Your task to perform on an android device: I'll be in Cairo next week. Look for a one-way flight from Dubai to Cairo in economy class on November 10 on the Booking.com app.
Image 0: 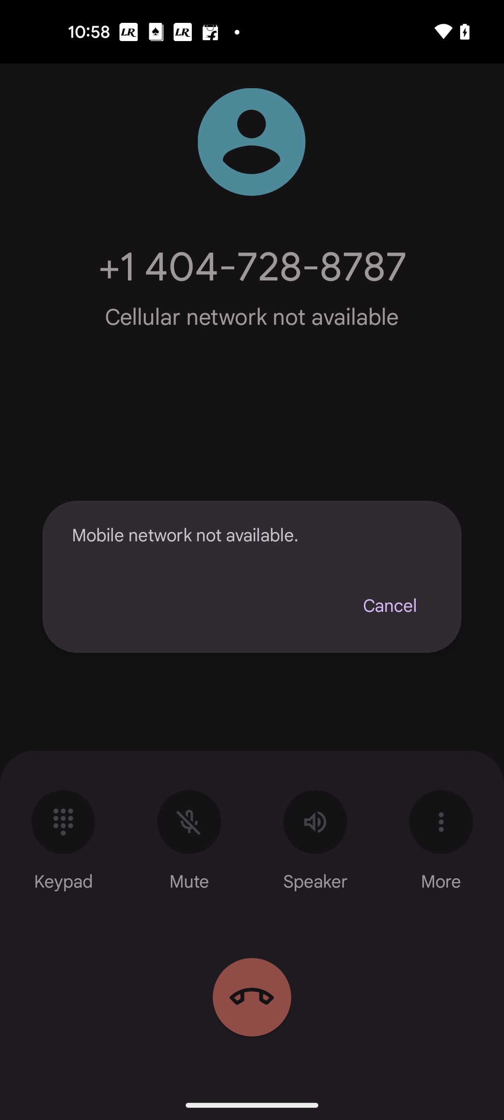
Open the Booking.com app
Step 0: open app "Booking.com"
Image 1: 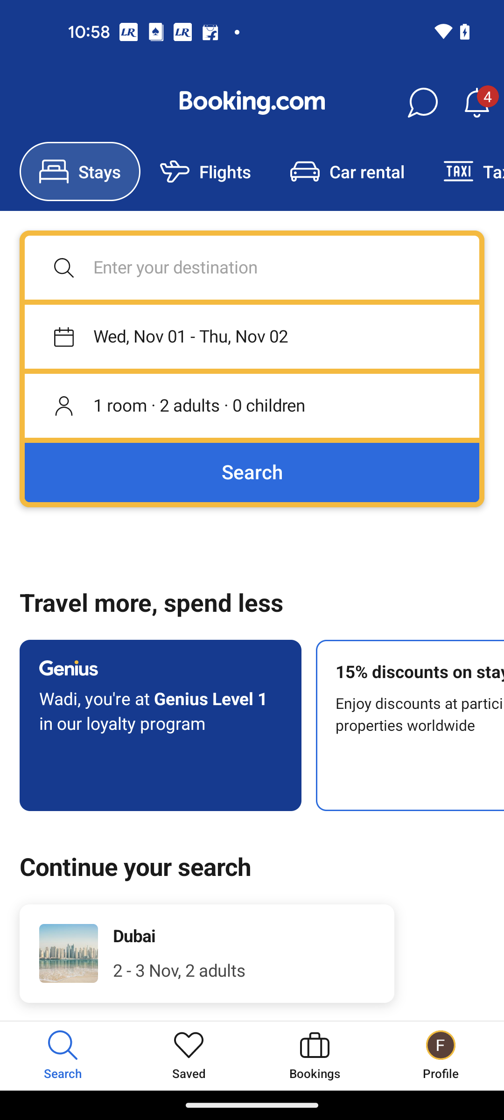
Go to the Flight section
Step 1: click (225, 171)
Image 2: 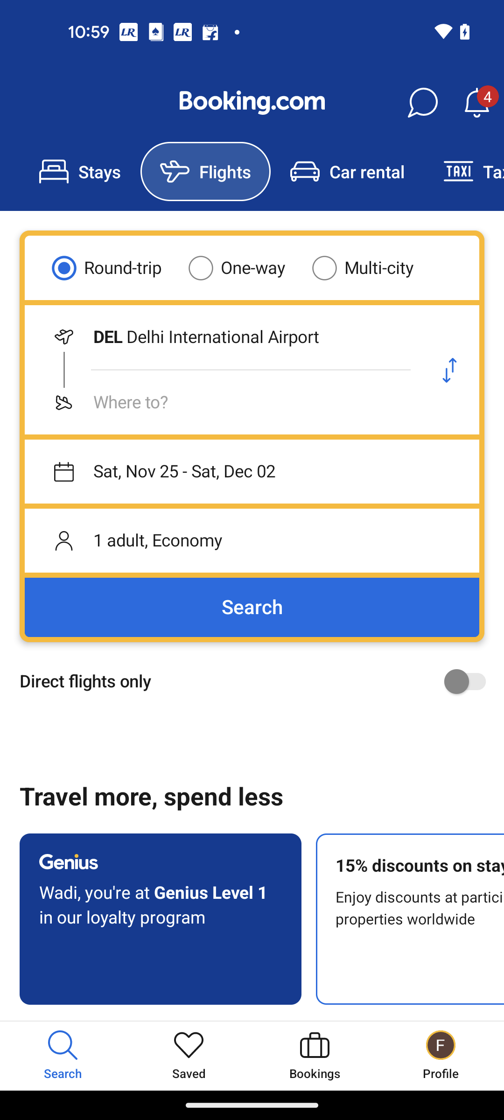
Click on the One-way 
Step 2: click (252, 267)
Image 3: 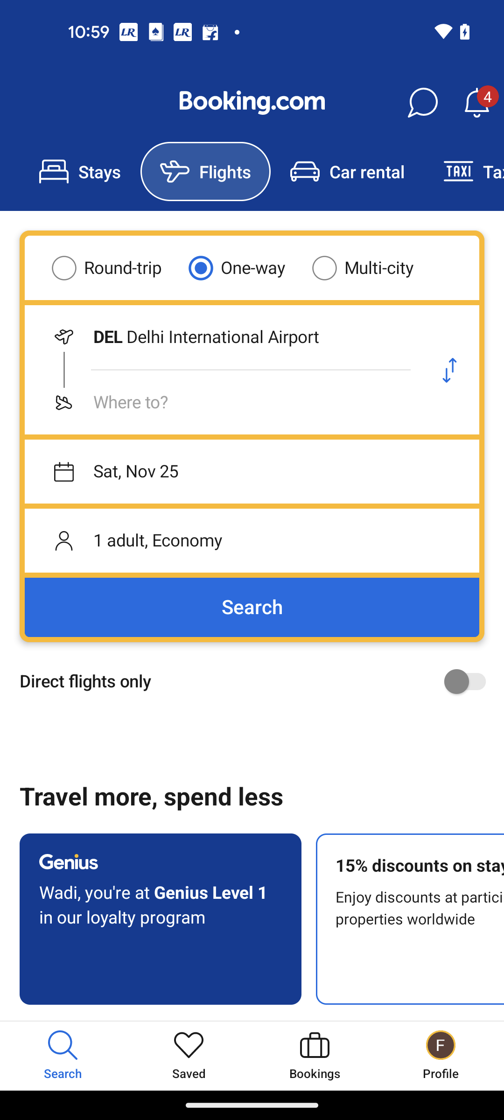
Click on the departure search bar
Step 3: click (223, 337)
Image 4: 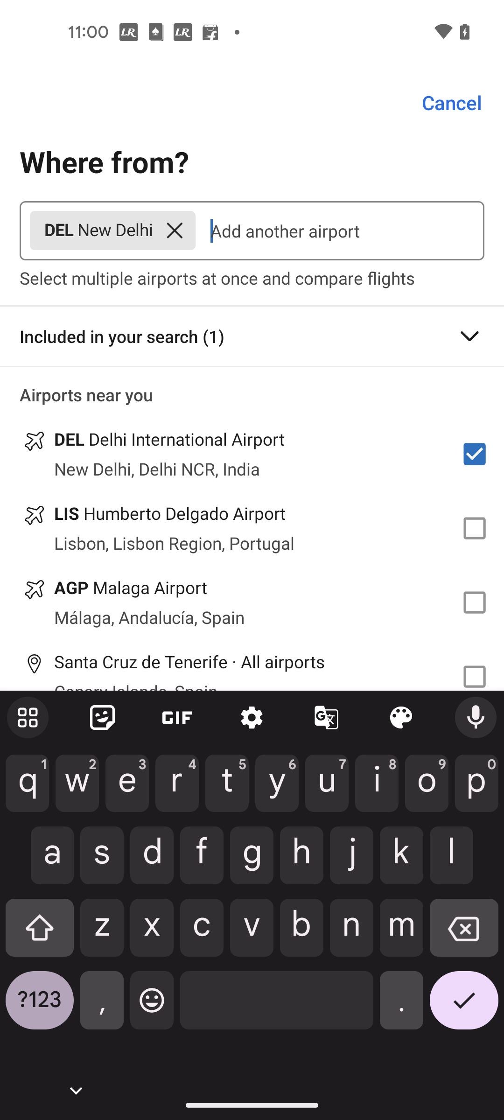
Close the DEL
Step 4: click (174, 230)
Image 5: 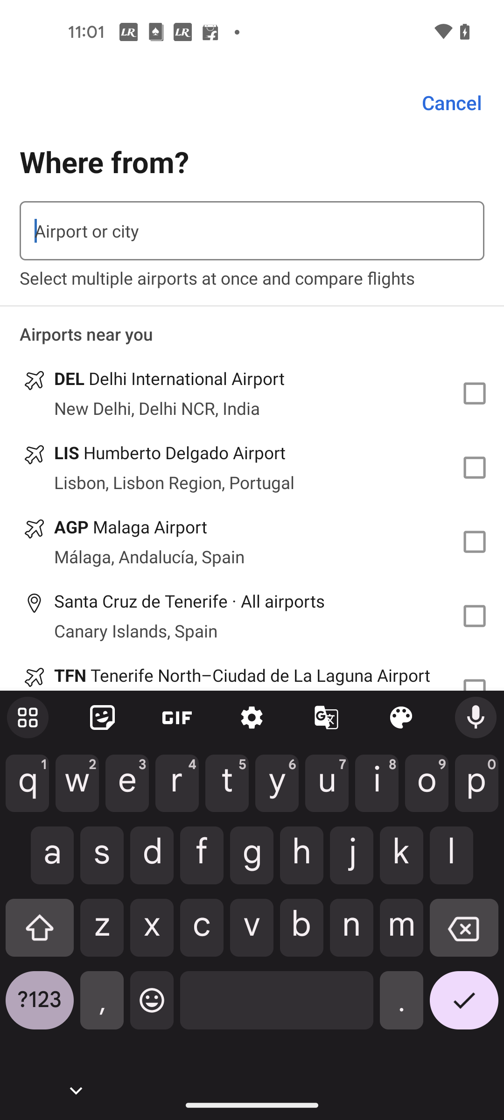
Search for Dubai
Step 5: type "Dubai"
Image 6: 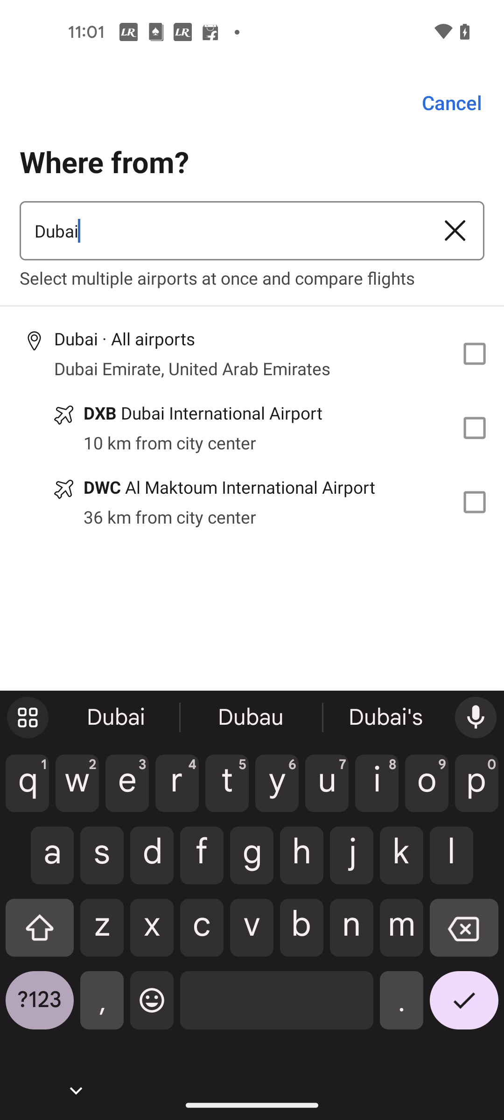
Select the second-searched result.
Step 6: click (471, 428)
Image 7: 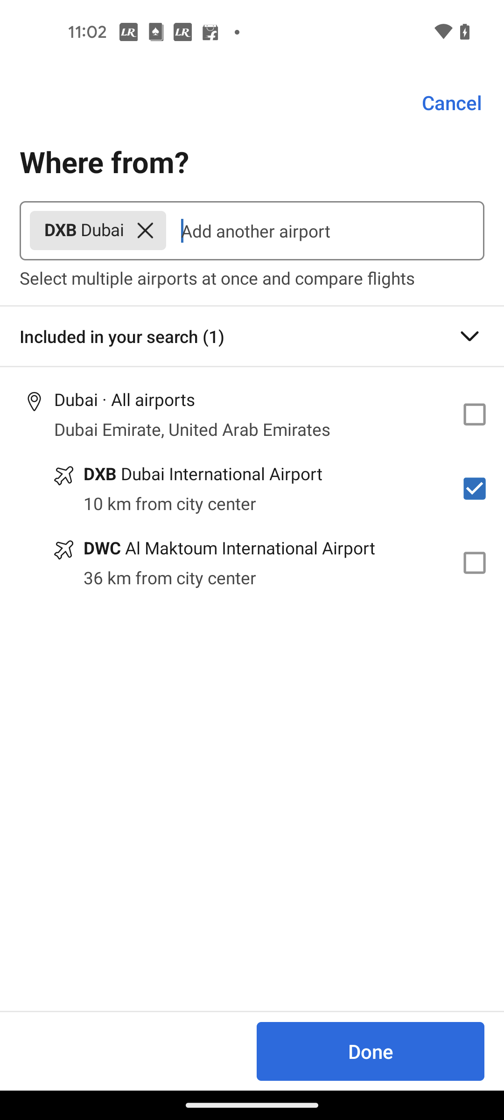
Click on the Done button
Step 7: click (371, 1051)
Image 8: 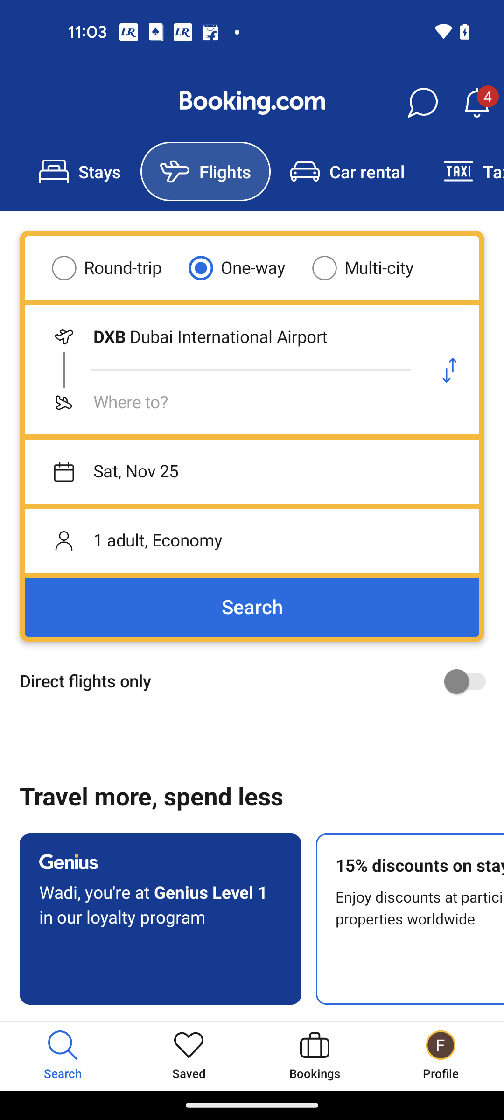
Click on the Destination search bar
Step 8: click (223, 402)
Image 9: 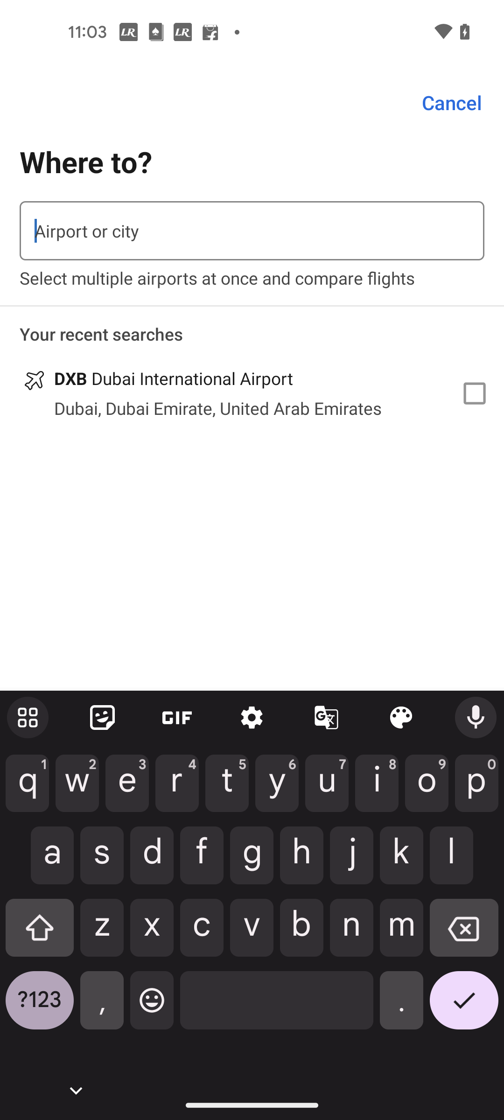
Search for Cairo
Step 9: type "Cairo"
Image 10: 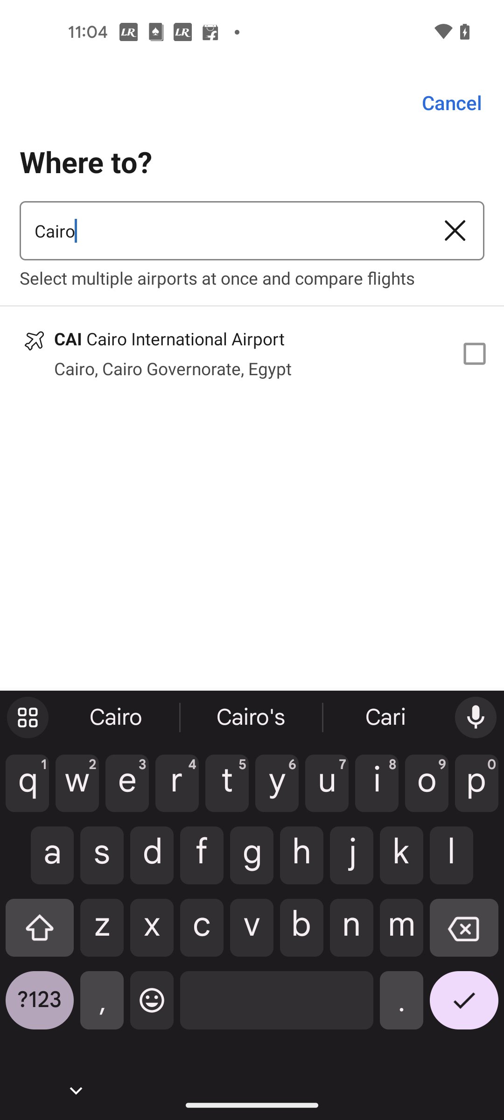
Select the first searched result
Step 10: click (473, 355)
Image 11: 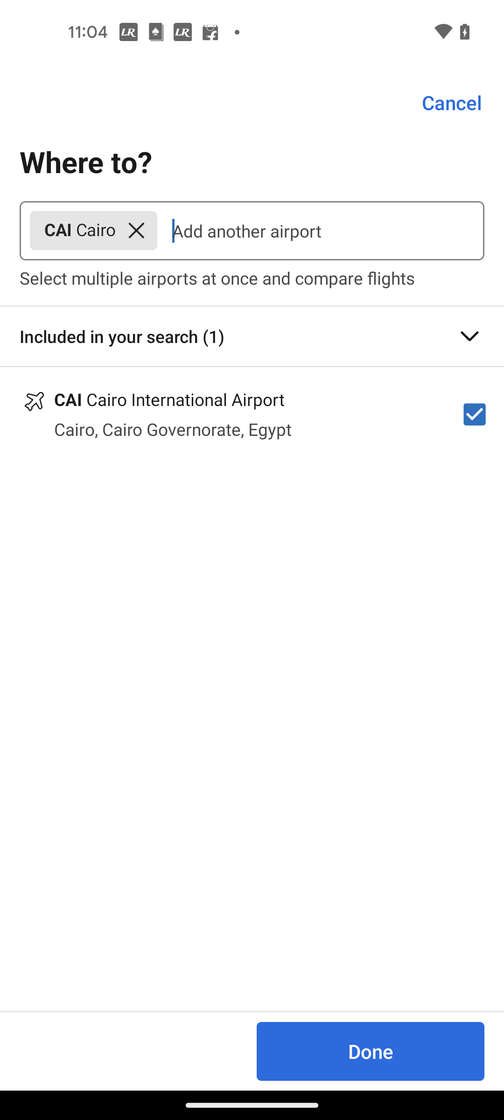
Click on the Done button
Step 11: click (371, 1051)
Image 12: 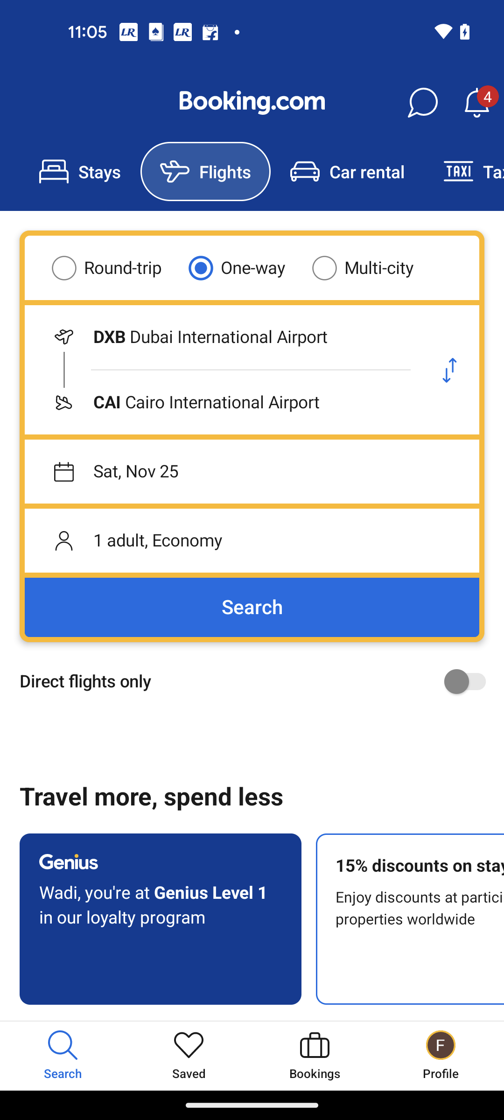
Click on Date
Step 12: click (252, 471)
Image 13: 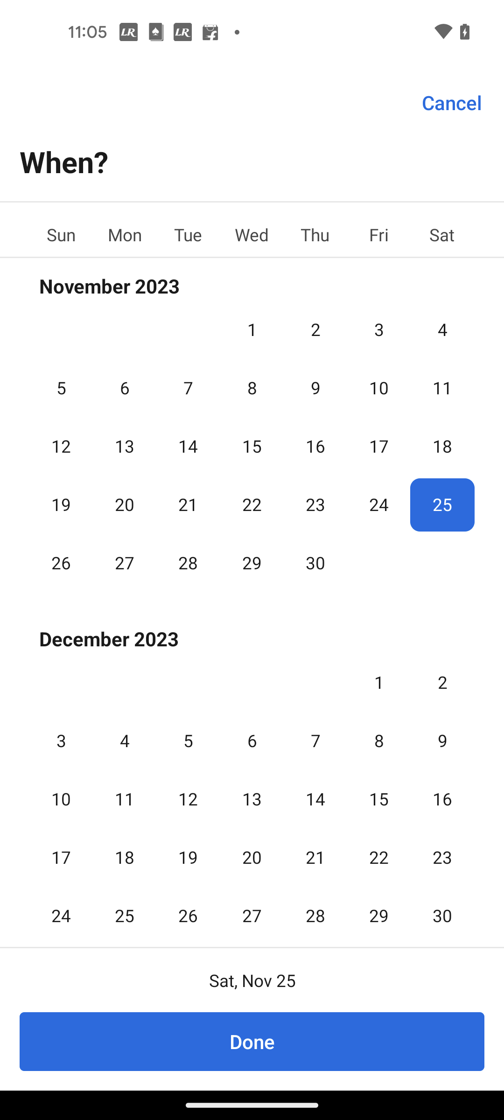
Select 10 November
Step 13: click (378, 383)
Image 14: 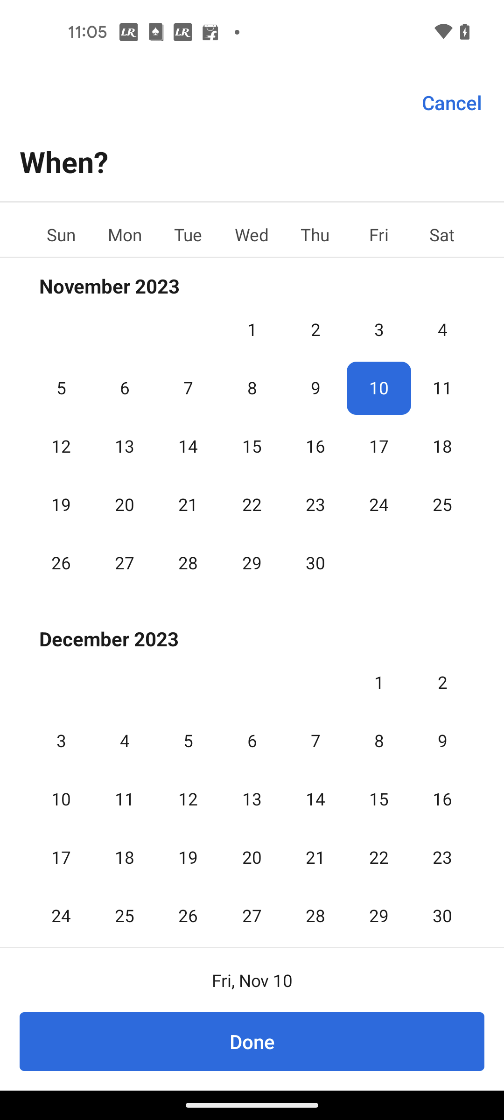
Click on the Done button
Step 14: click (252, 1042)
Image 15: 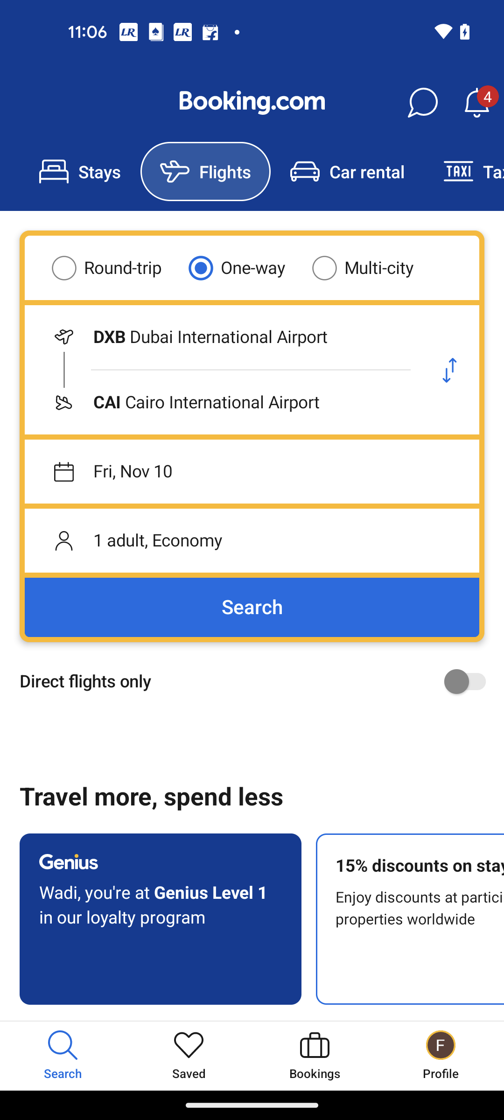
Click on 1 adult, Economy section
Step 15: click (252, 540)
Image 16: 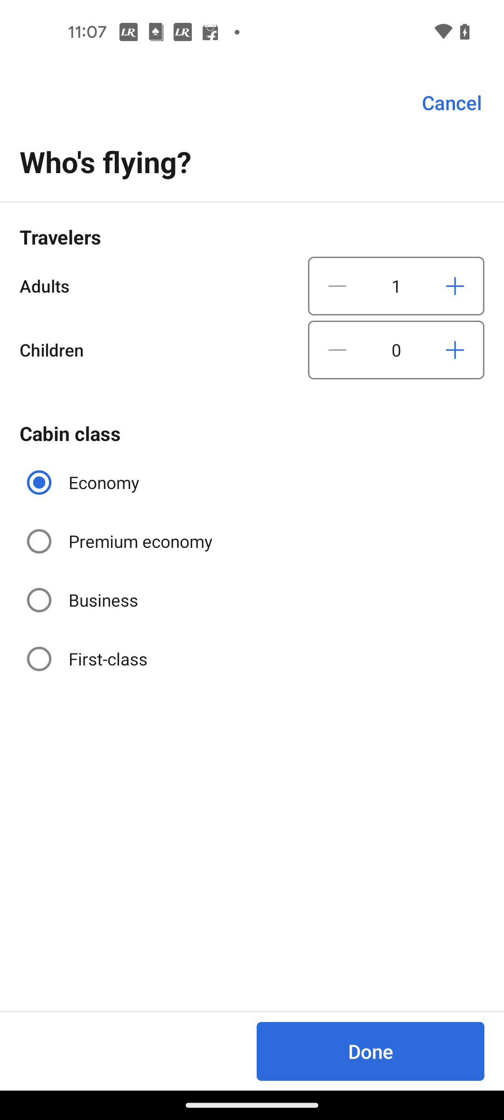
Click on the Done button
Step 16: click (371, 1051)
Image 17: 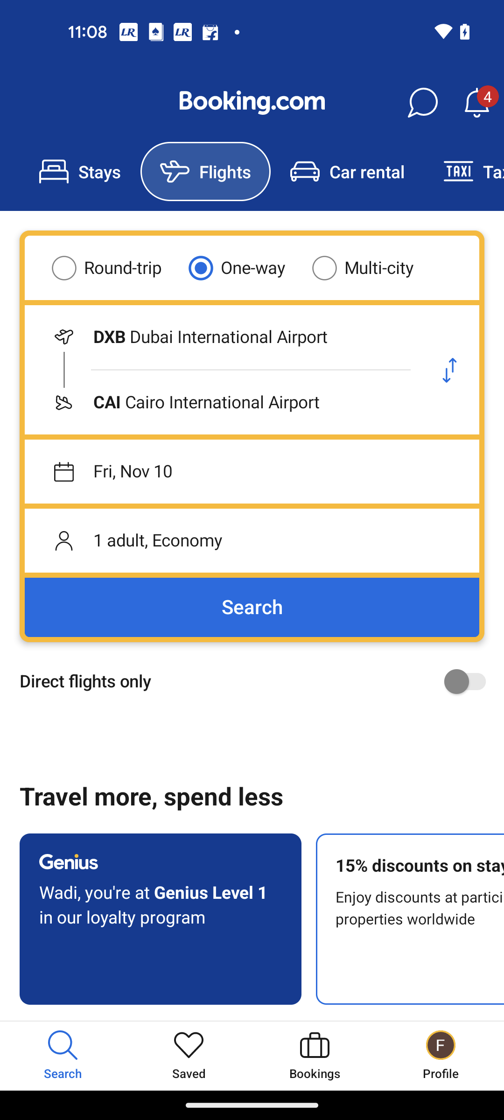
Click on the search button
Step 17: click (252, 436)
Image 18: 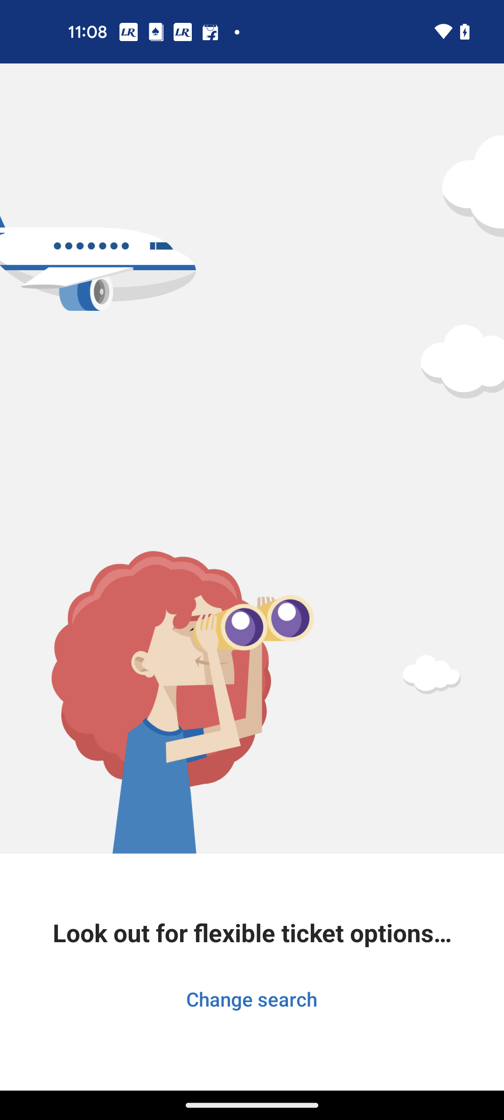
Click on the search button
Step 18: wait